Your task to perform on an android device: Since I have some free time, I'm considering making a drawing with the Infinite Painter app and changing the canvas size to 1080 x 2209.
Image 0: 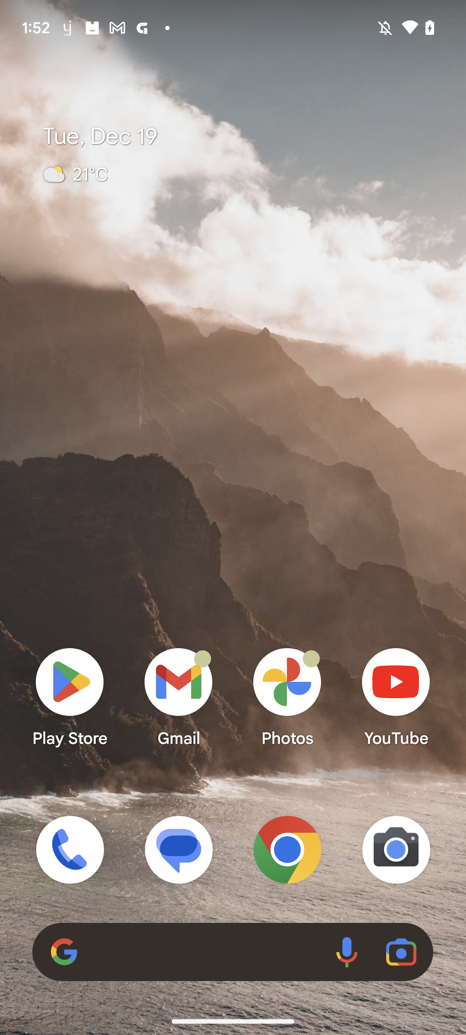
Open Infinite Painter app
Step 0: open app "Infinite Painter"
Image 1: 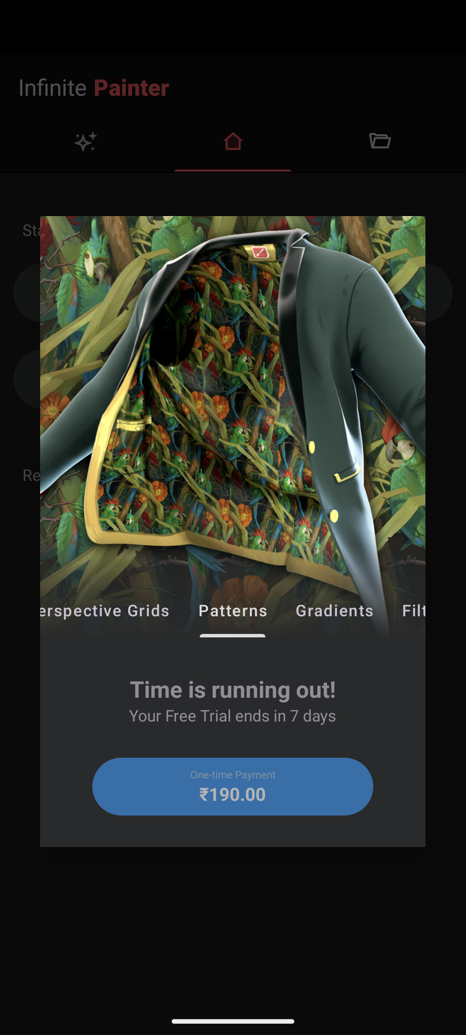
Open Infinite Painter app
Step 1: wait
Image 2: 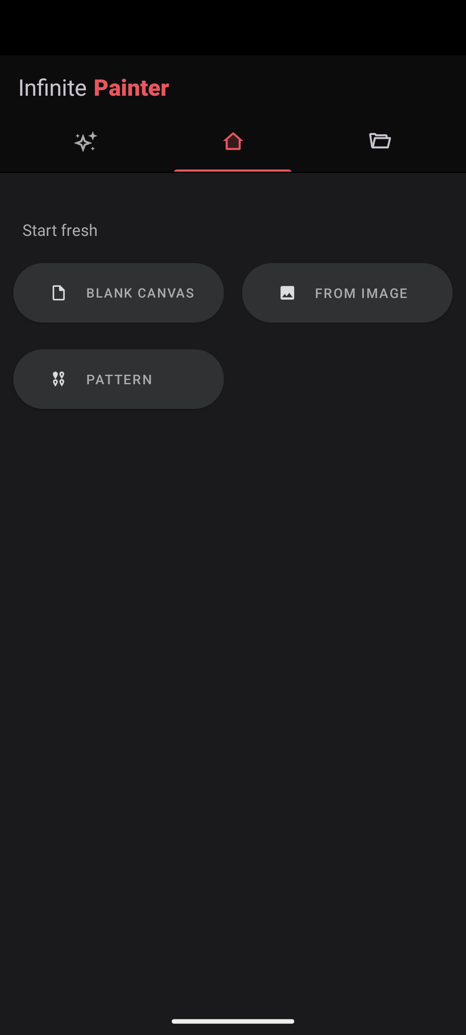
Click on Blank Canvas option
Step 2: click (119, 292)
Image 3: 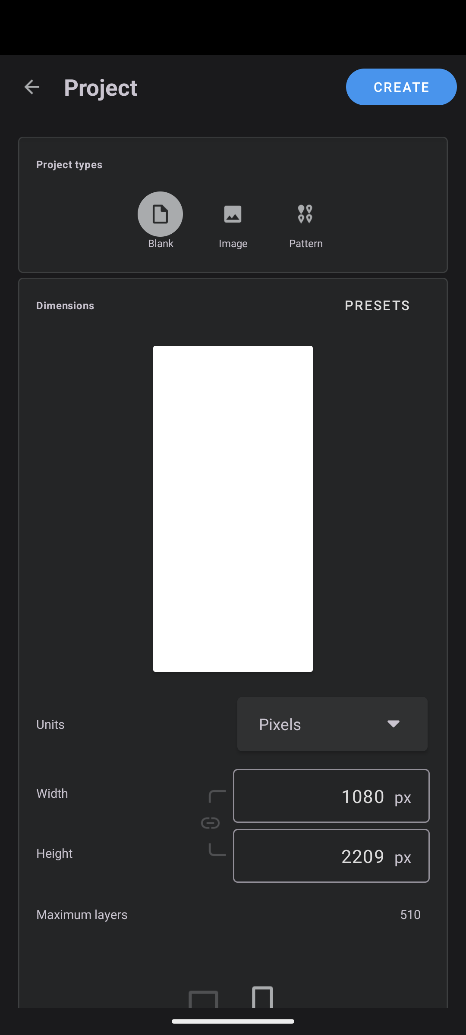
click on Create at the top right corner of the screen
Step 3: click (434, 87)